Your task to perform on an android device: Open Merriam webster Dictionary app & search the word flabbergasted
Image 0: 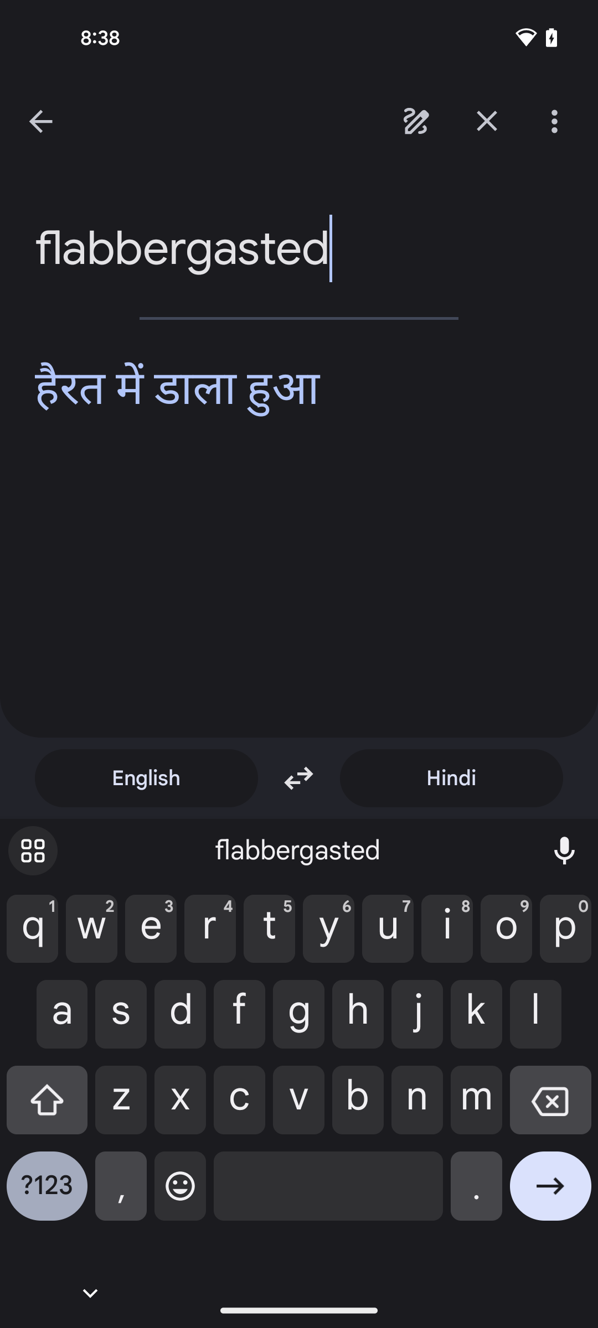
open the Merriam webster Dictionary app 
Step 0: open app "Merriam-Webster Dictionary"
Image 2: 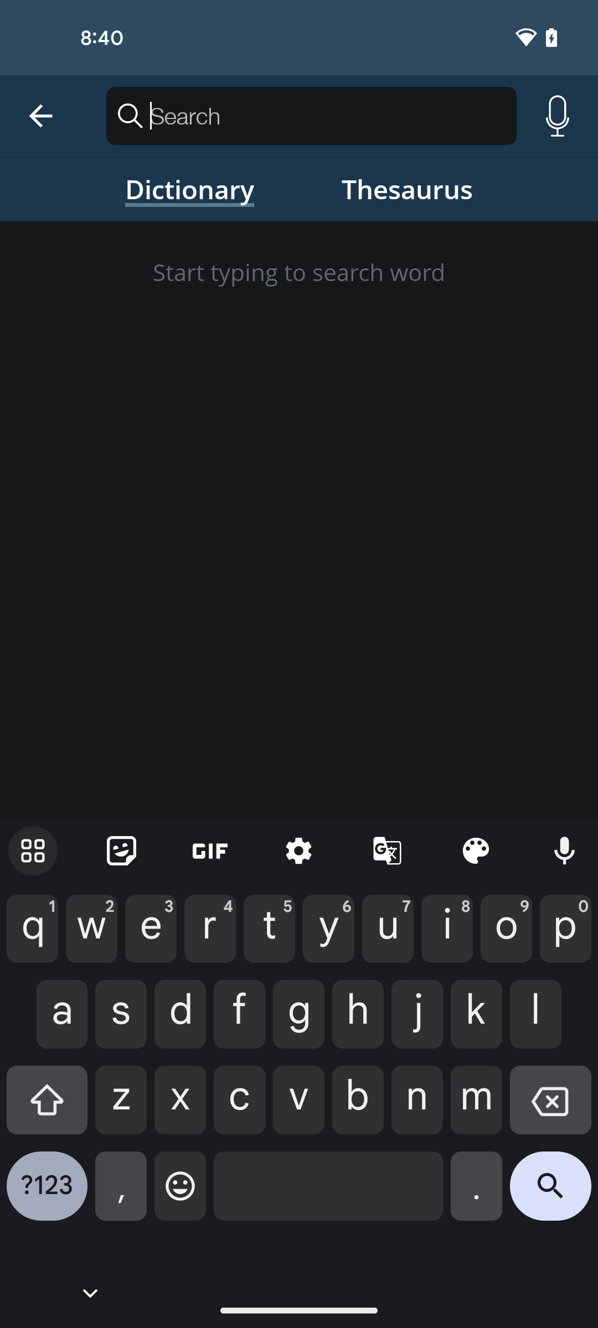
Enter the word flabbergasted
Step 2: type "flabbergasted"
Image 3: 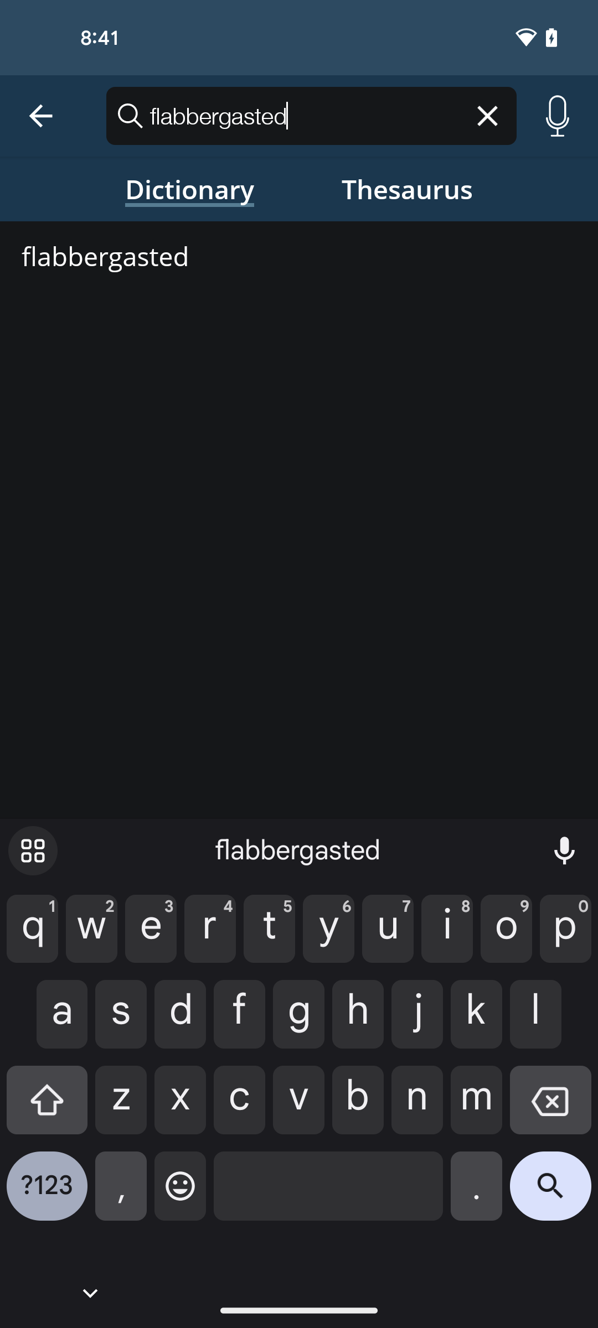
Click on search icon at the bottom right corner of the screen
Step 3: click (550, 1194)